Your task to perform on an android device: My friend also likes this sushi dish. Share this recipe to my friend Rick Weinstein to his mail id rick.weinstein@dayrep.com from gmail
Image 0: 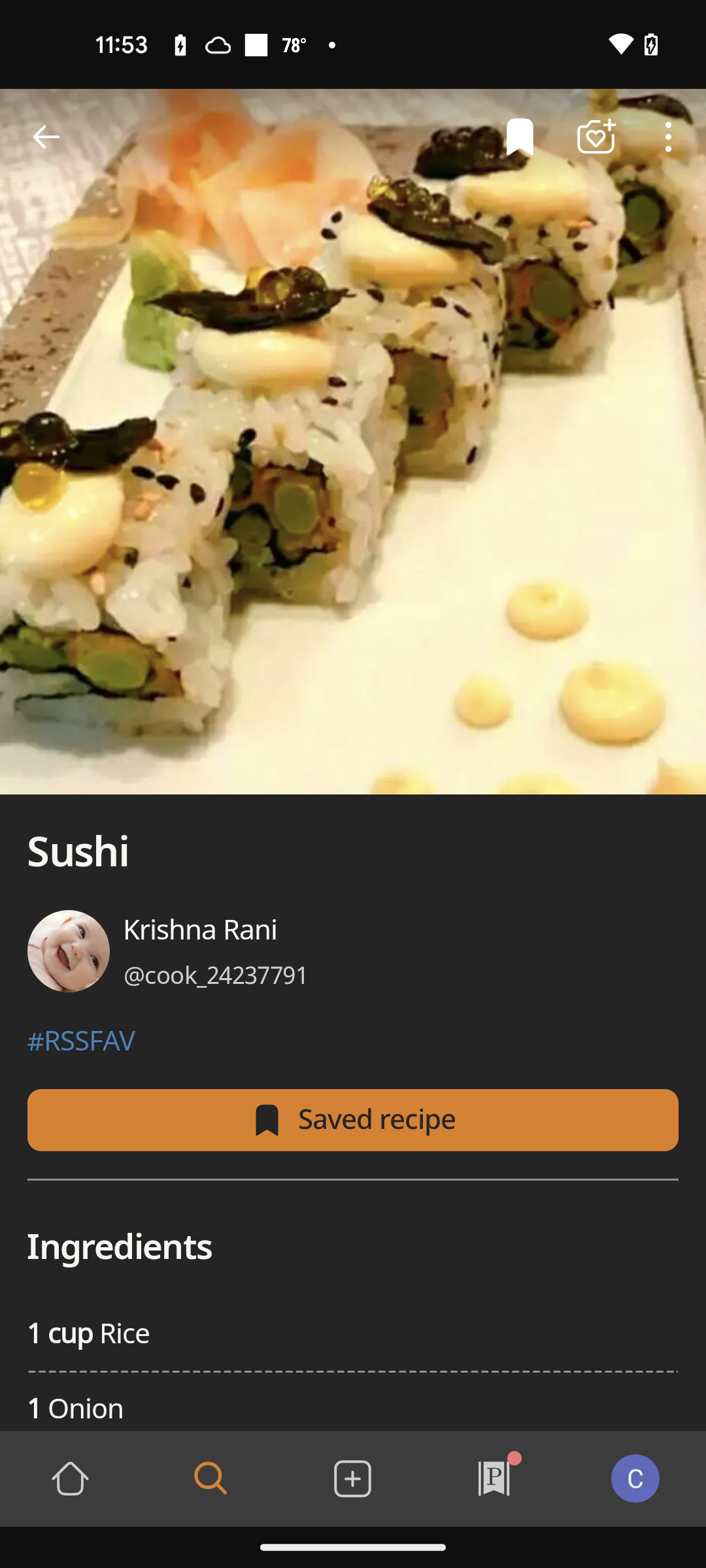
Click on the three dots at the top right of the screen
Step 0: click (671, 137)
Image 1: 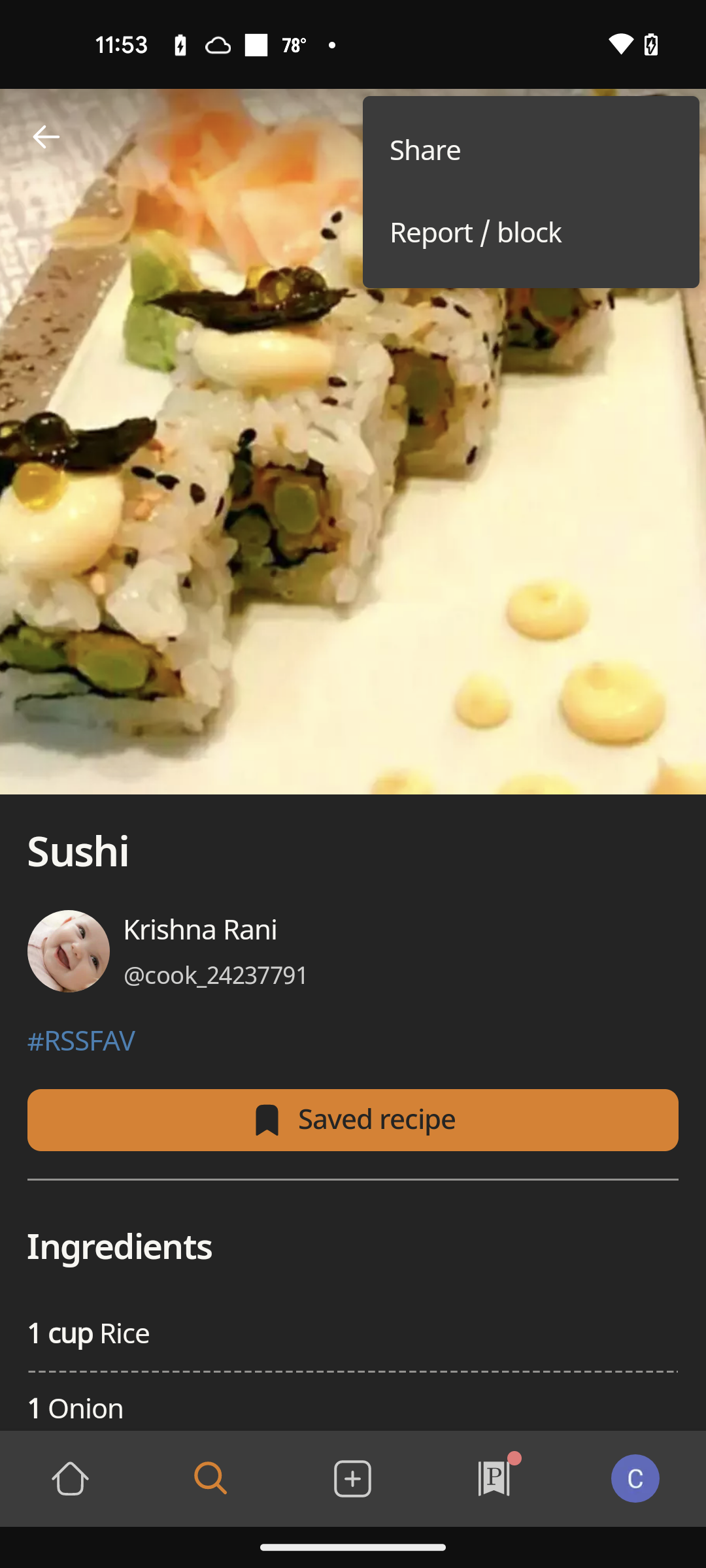
Click on the Share at the top right of the screen
Step 1: click (531, 151)
Image 2: 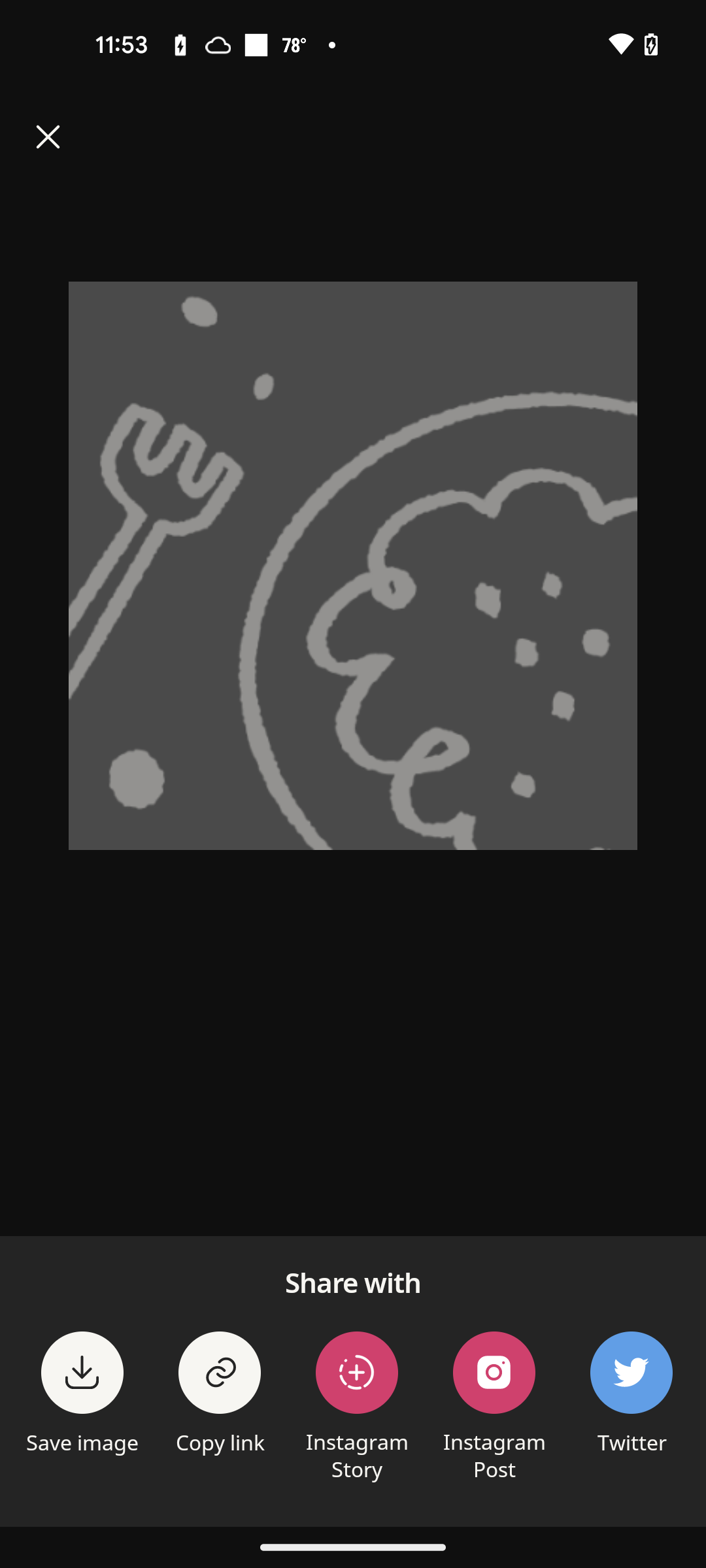
Scroll right the Share with bar at the bottom find more share option
Step 2: scroll right
Image 3: 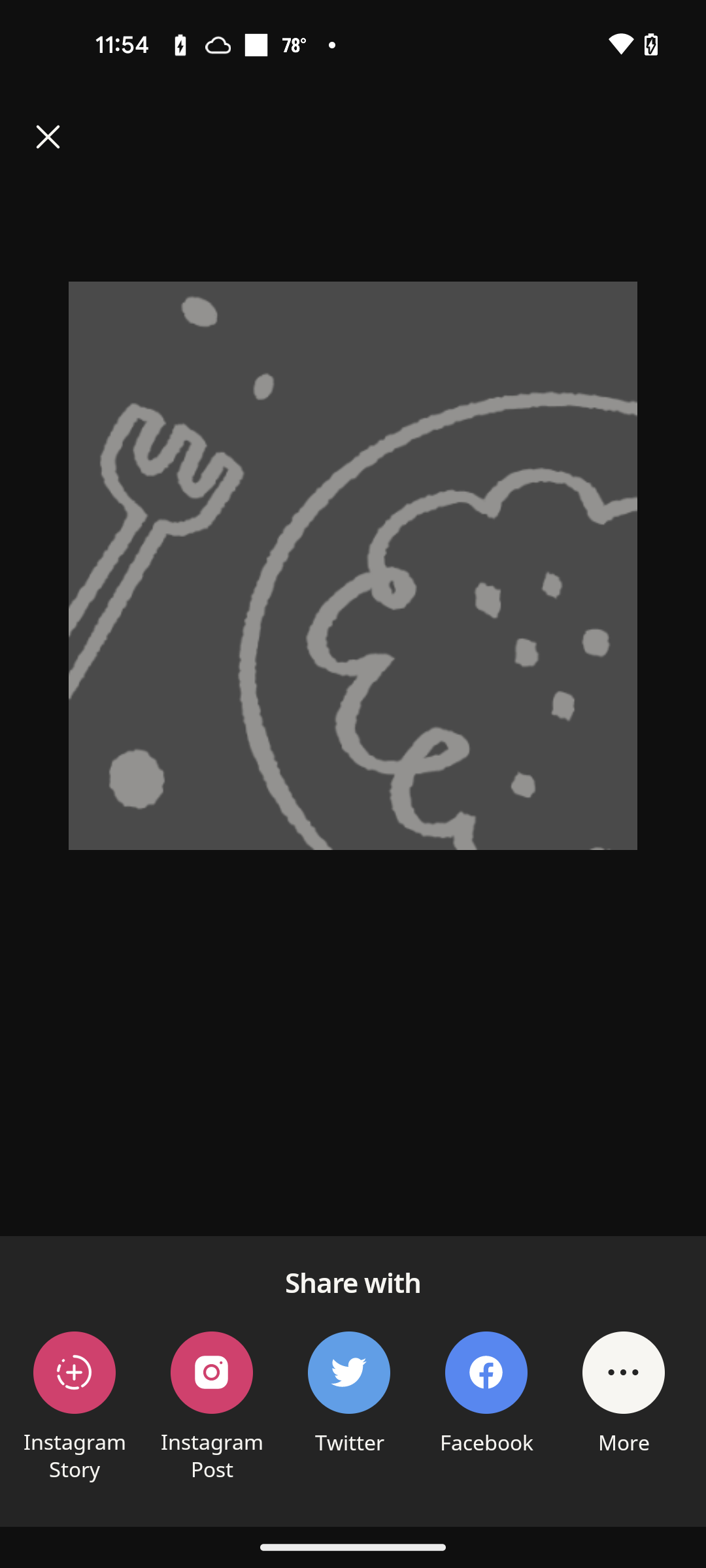
Click on the More at the bottom right of the screen
Step 3: click (623, 1443)
Image 4: 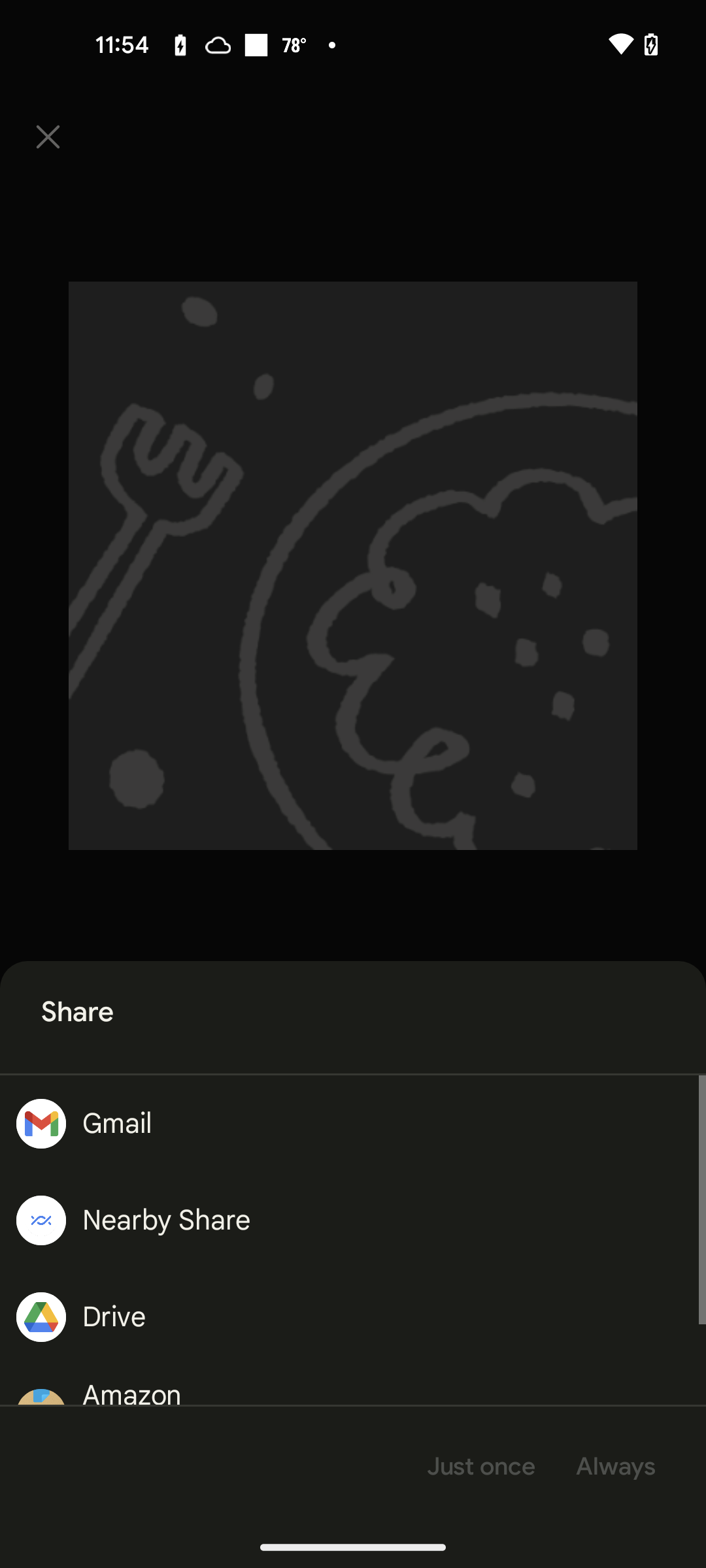
Click on the Gmail on Share bar at the bottom
Step 4: click (117, 1124)
Image 5: 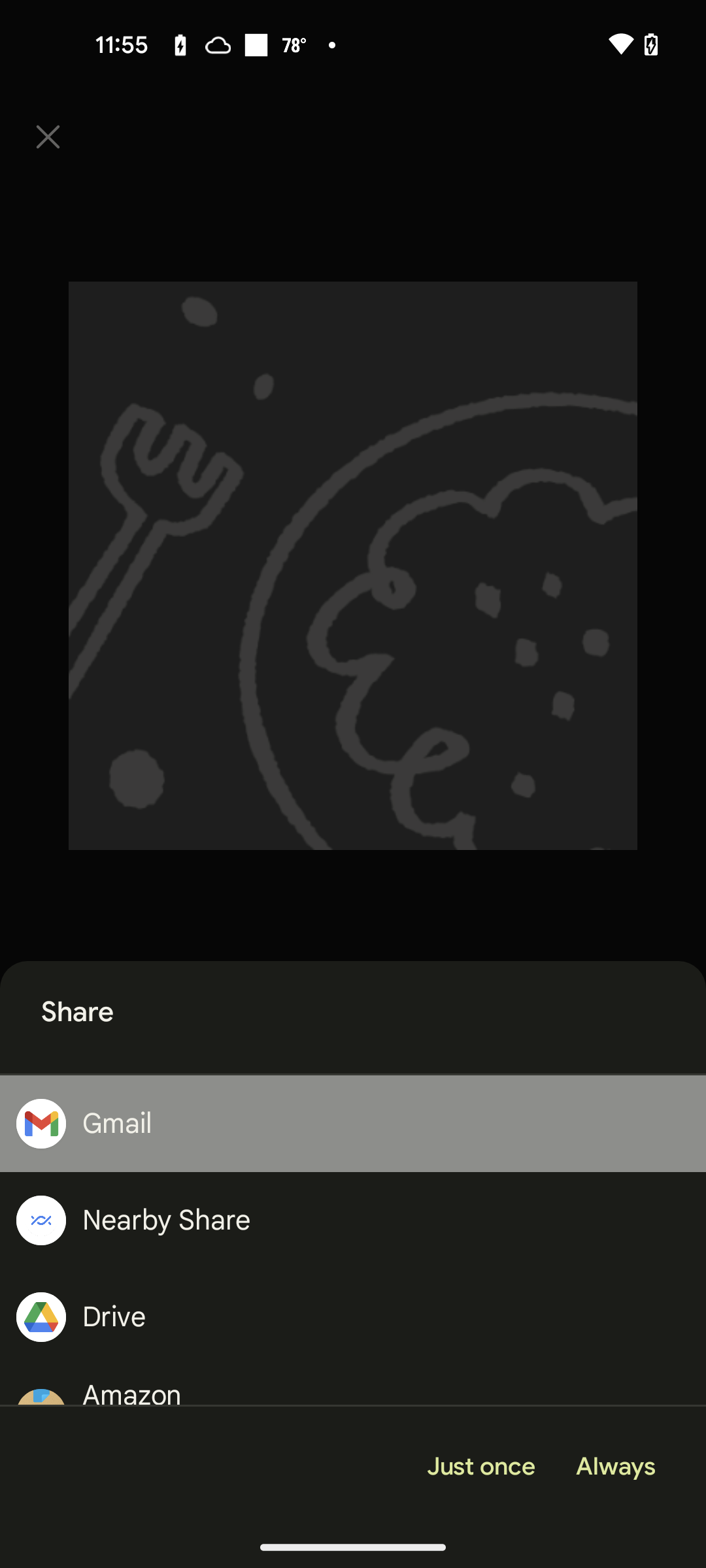
Click on the Just once at the bottom of the screen
Step 5: click (480, 1466)
Image 6: 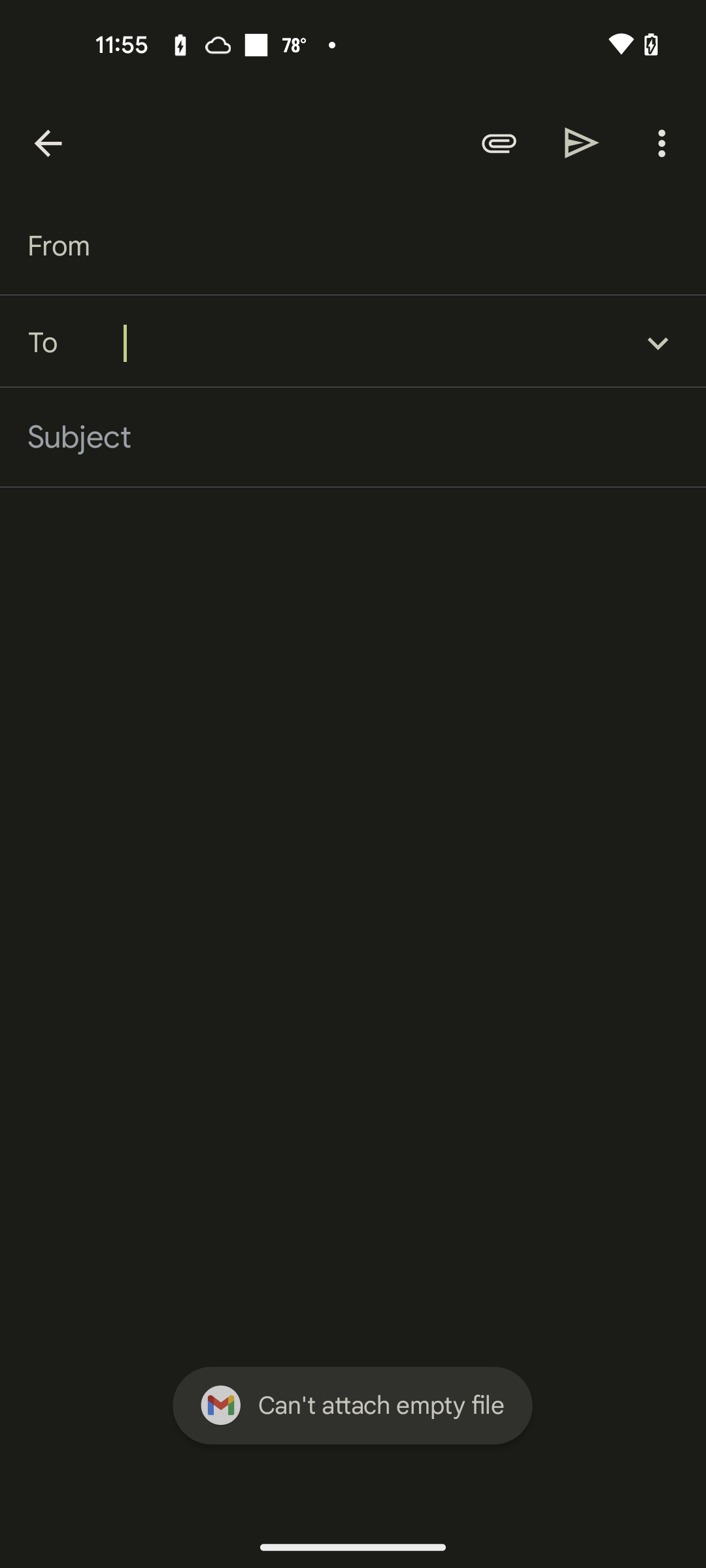
Type rick.weinstein@dayrep.com
Step 6: type "rick.weinstein@dayrep.com"
Image 7: 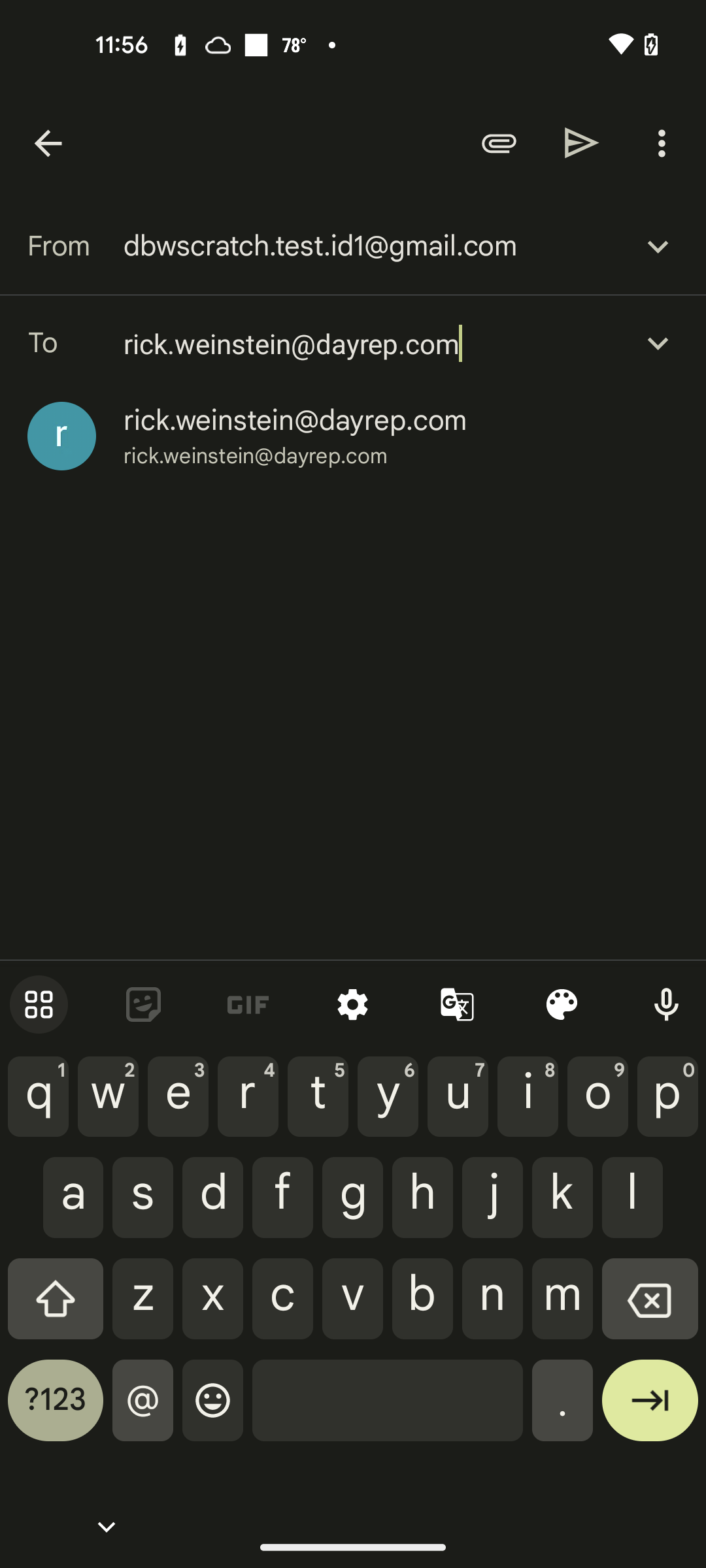
Click on the suggested mail id
Step 7: click (295, 420)
Image 8: 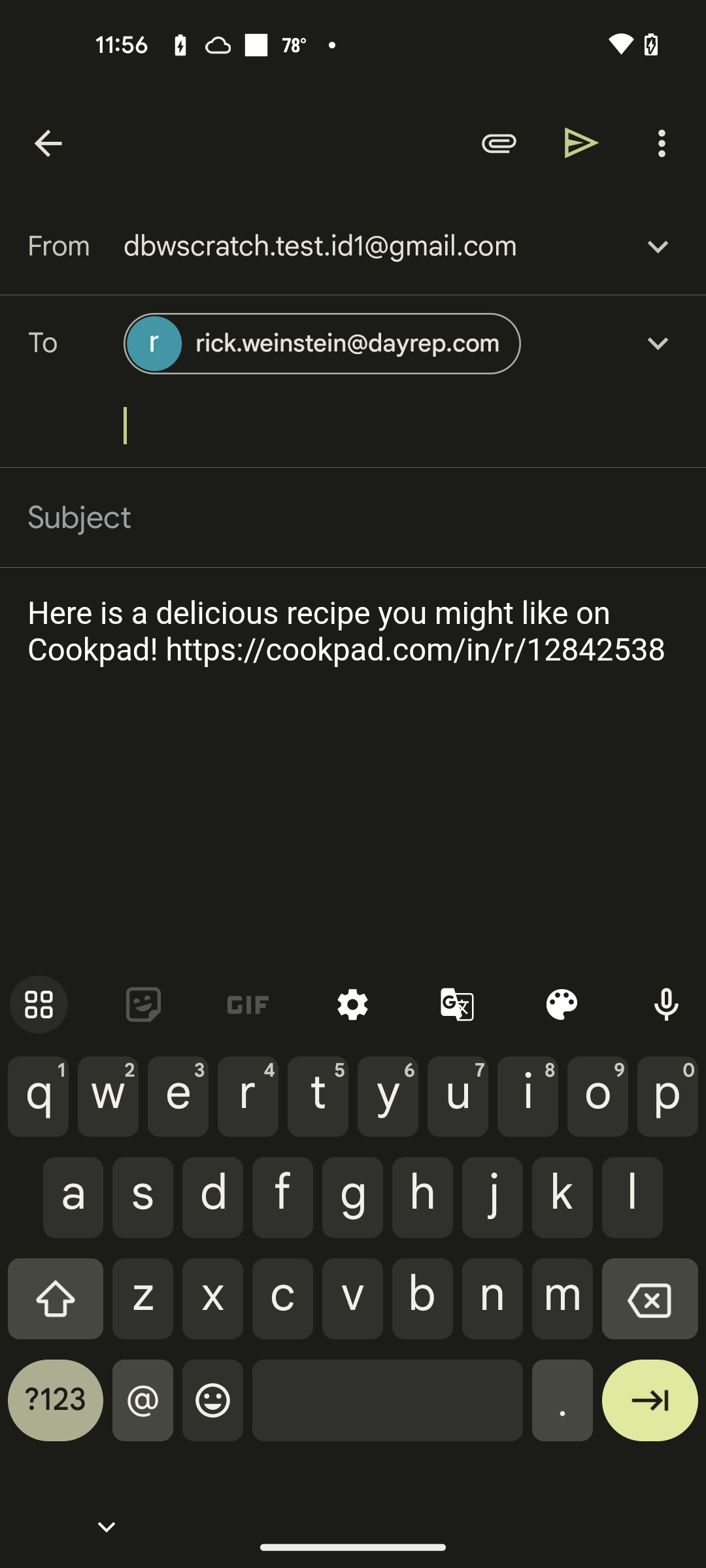
Click on the Share button at the top right of the screen
Step 8: click (582, 142)